Your task to perform on an android device: I want to upload my photo of Mount Rushmore to my TeraBox app so that I can save it.
Image 0: 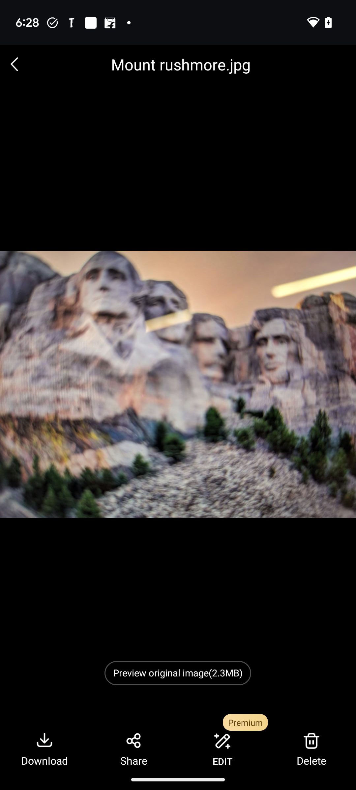
Click on the Back icon on the top left corner of the screen.
Step 0: click (18, 64)
Image 1: 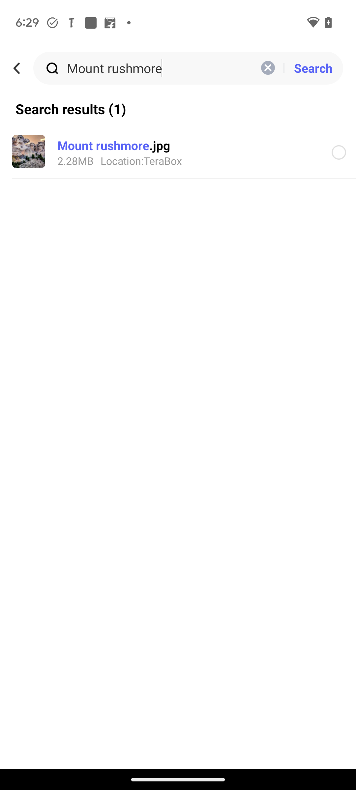
Click on the Back icon on the top left corner of the screen.
Step 1: click (16, 68)
Image 2: 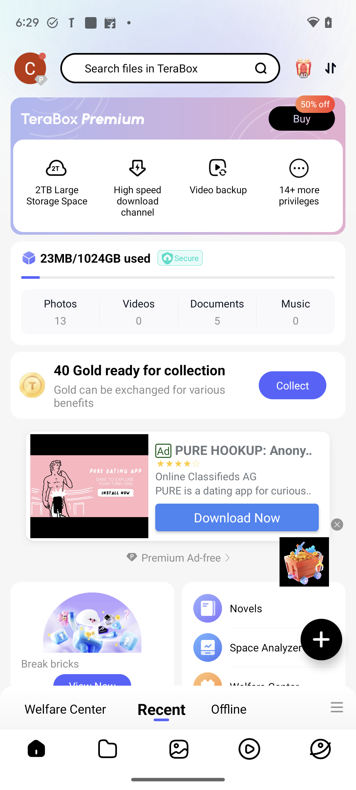
Click on Plus icon on the bottom of the screen.
Step 2: click (321, 639)
Image 3: 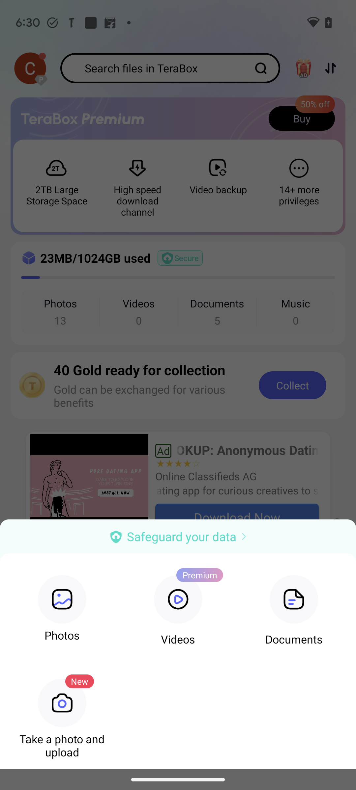
Click on the Photos icon on the screen.
Step 3: click (62, 599)
Image 4: 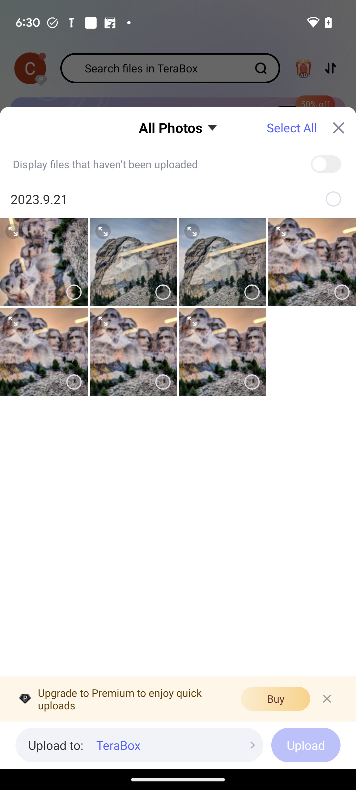
Click on the first photo on the screen.
Step 4: click (222, 352)
Image 5: 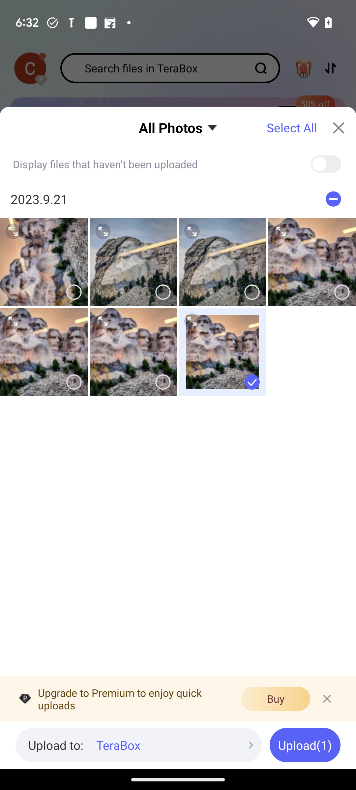
Click on the Upload icon on the bottom right corner of the screen.
Step 5: click (305, 745)
Image 6: 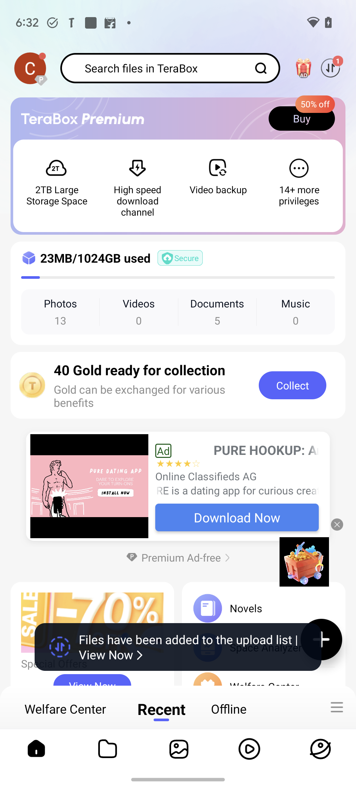
Click on the Upload icon on the bottom right corner of the screen.
Step 6: wait